Your task to perform on an android device: In the Idanim app, I would like to set a timer for 15 minutes for Self Practice Meditation so that I can know when to terminate the session
Image 0: 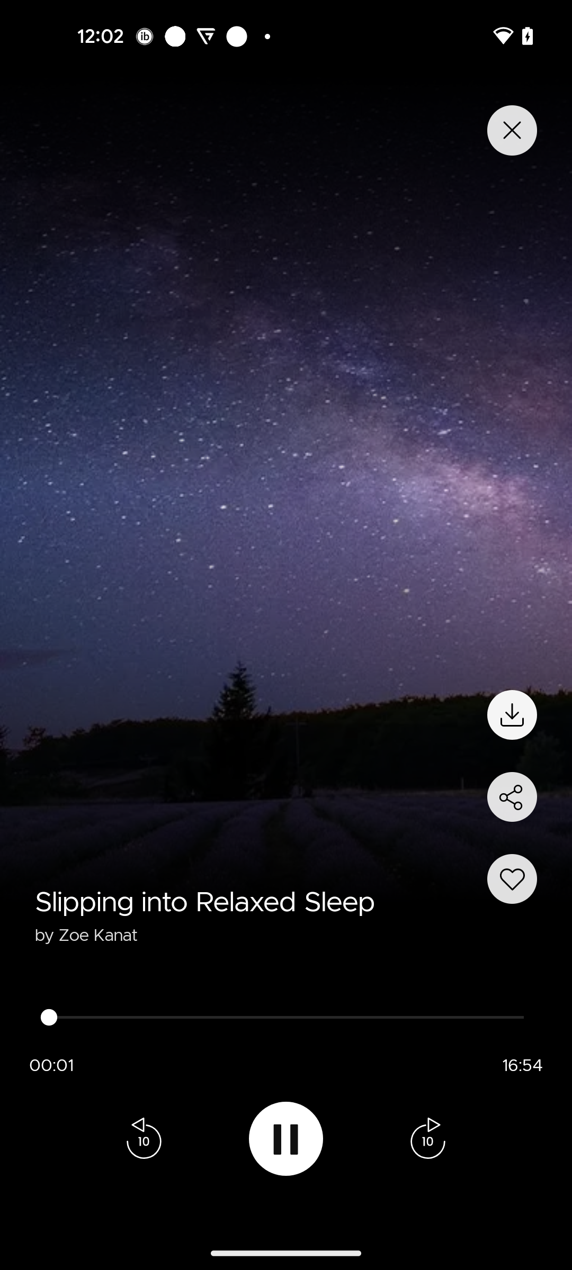
Click on the close icon
Step 0: click (510, 128)
Image 1: 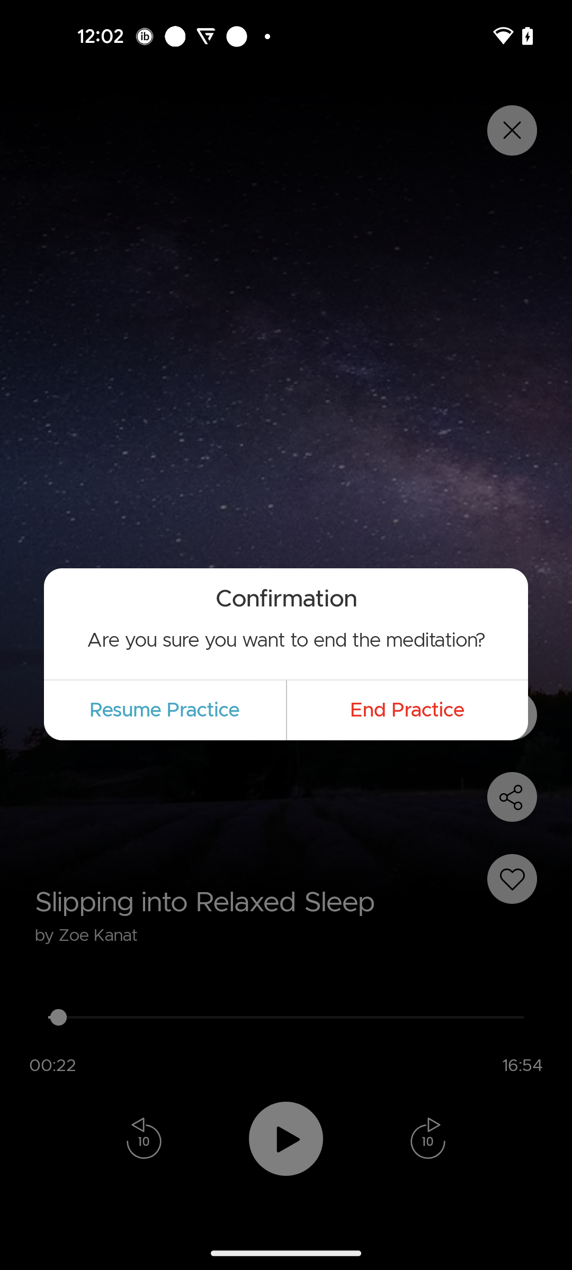
Click on the End Practice option
Step 1: click (407, 710)
Image 2: 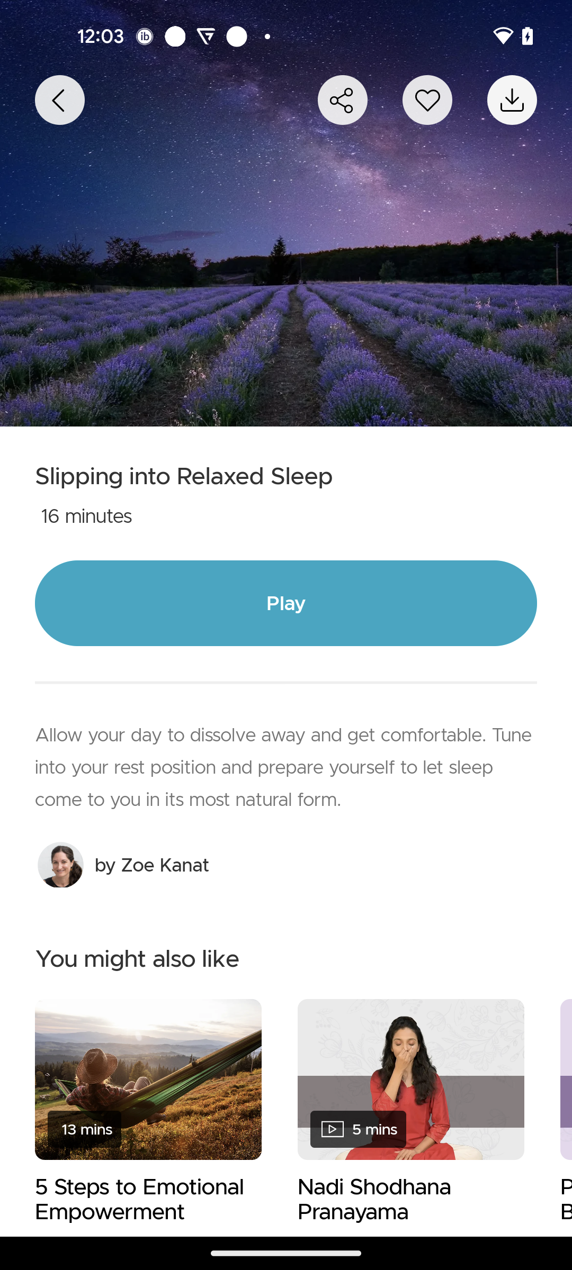
Click on the Back icon
Step 2: click (54, 97)
Image 3: 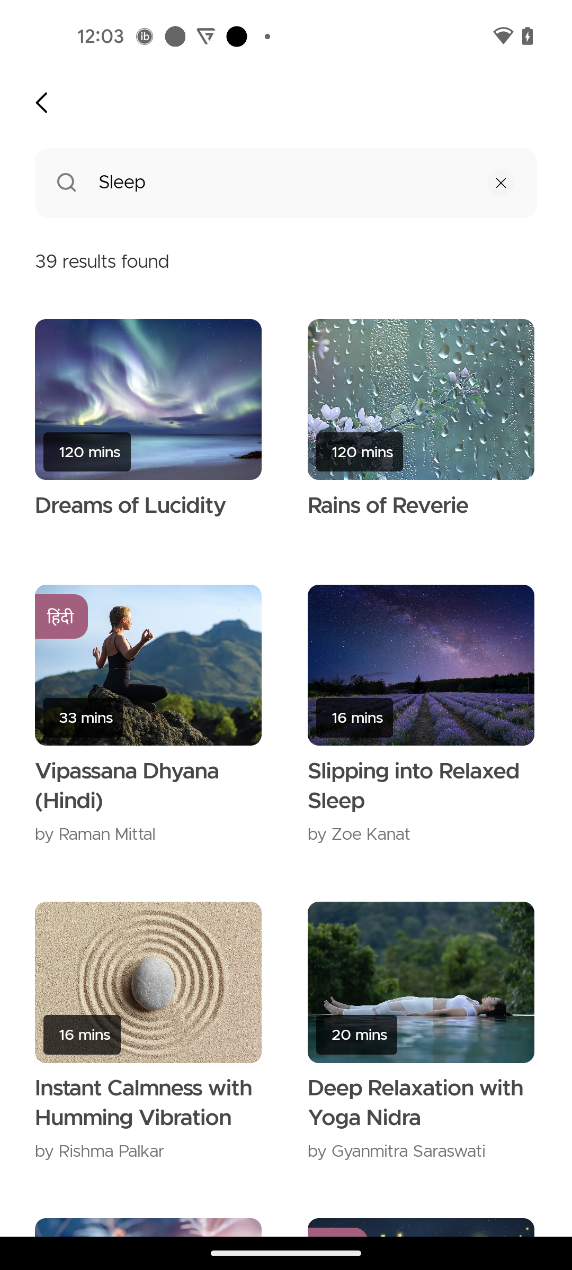
Click on the Back icon
Step 3: click (42, 107)
Image 4: 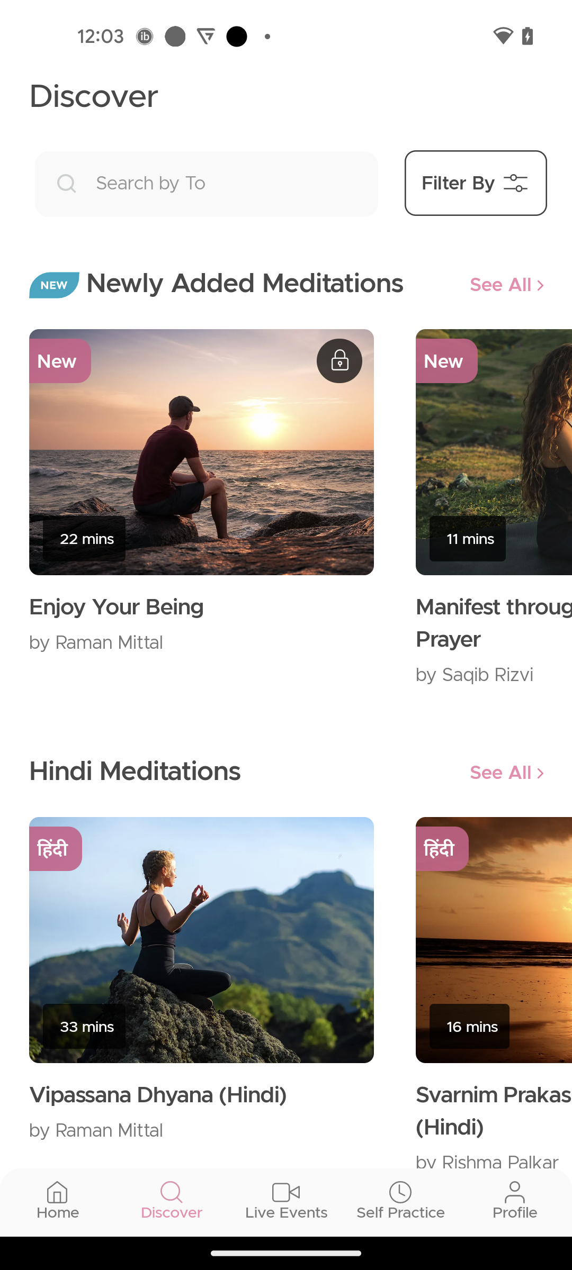
Go to the Self Practice tab
Step 4: click (400, 1219)
Image 5: 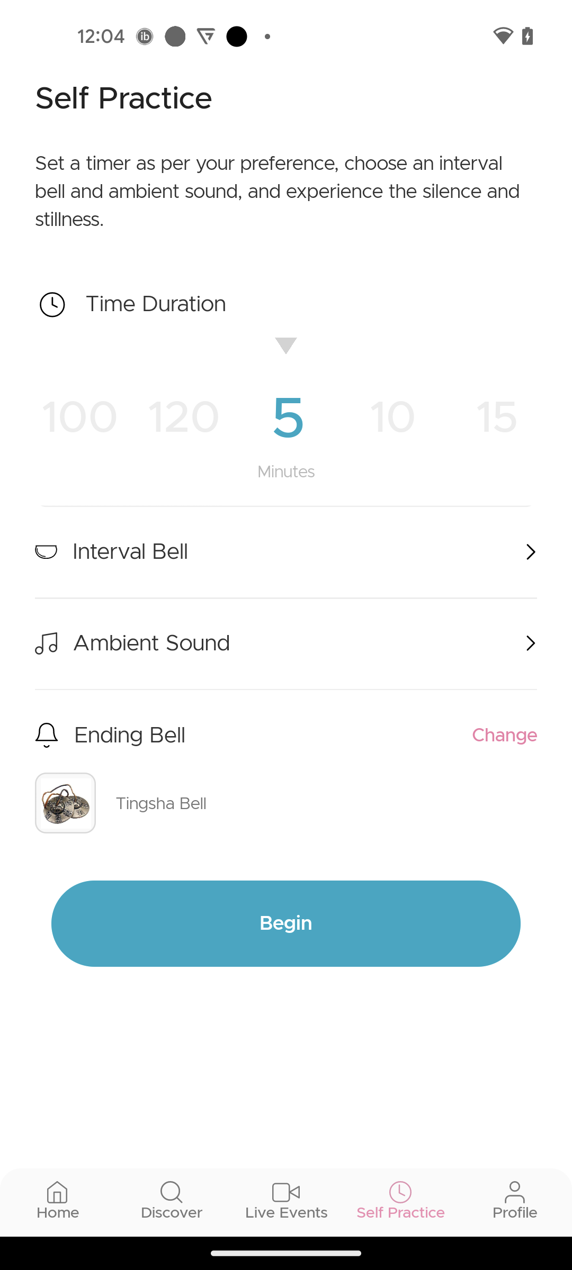
Swipe left up to 15 minutes
Step 5: scroll right